Your task to perform on an android device: Open the Google Fit app and sign in to your account.
Image 0: 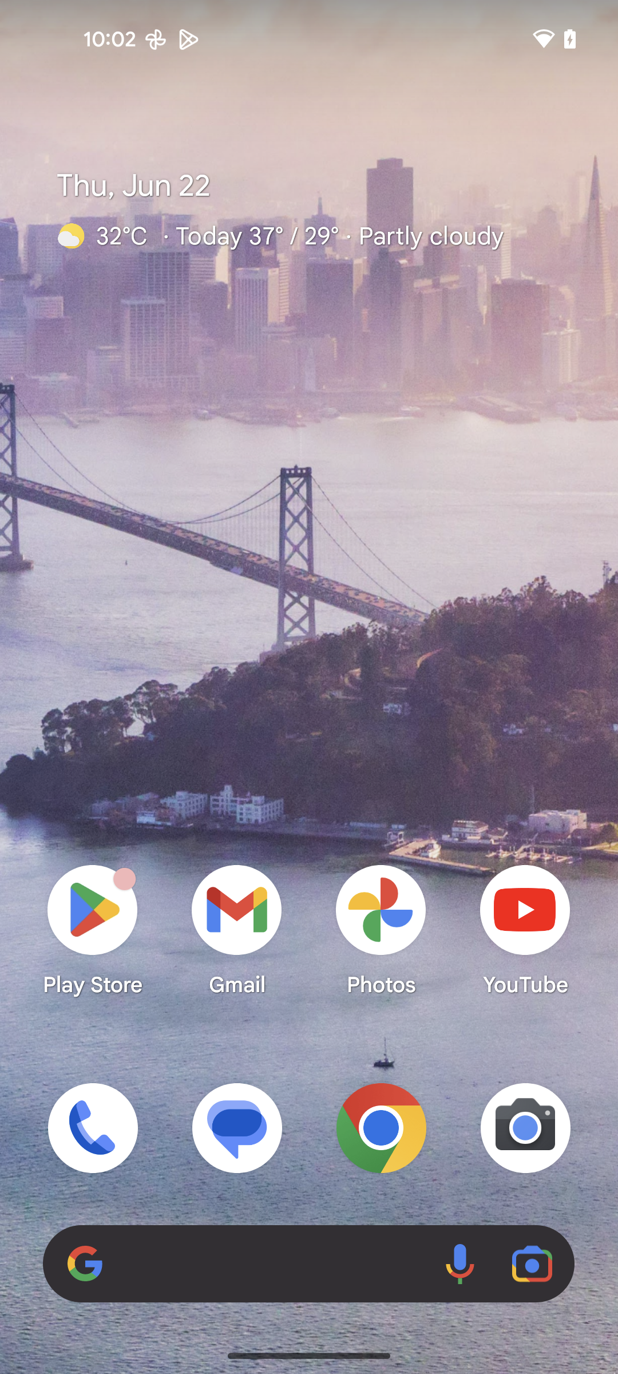
Open Fit app
Step 0: open app "Fit"
Image 1: 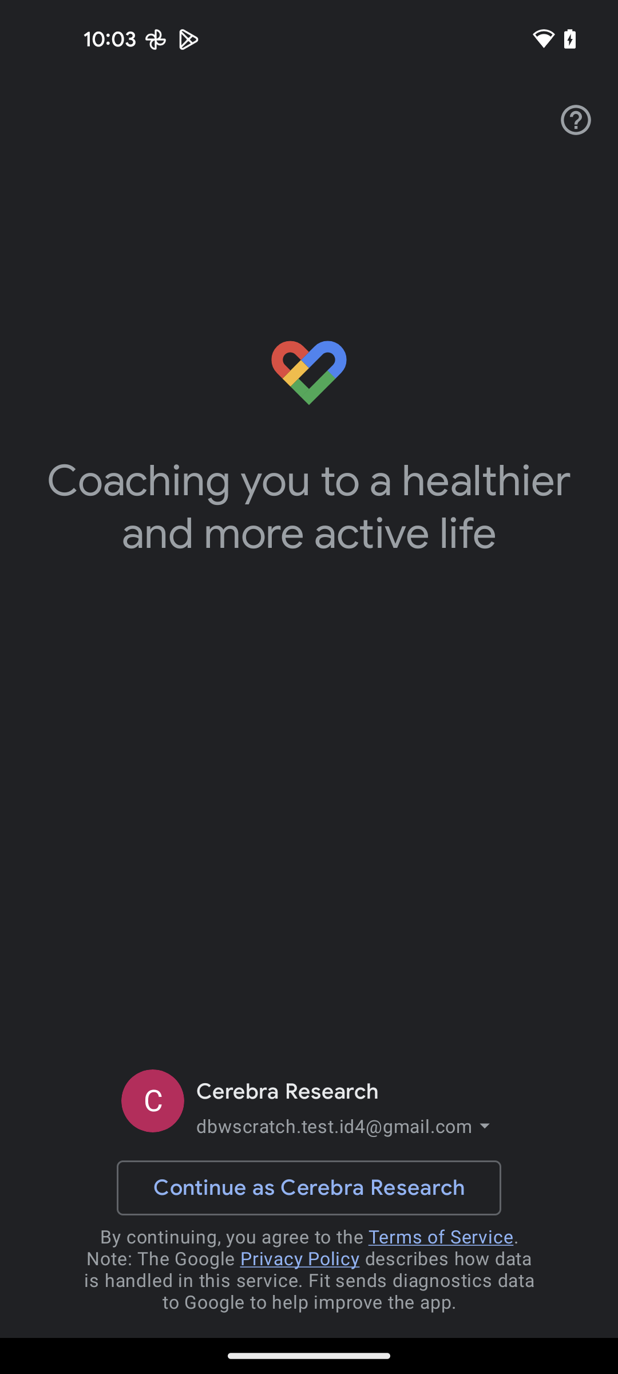
Click on Continue as Cerebra Research at the bottom of the screen
Step 1: click (308, 1187)
Image 2: 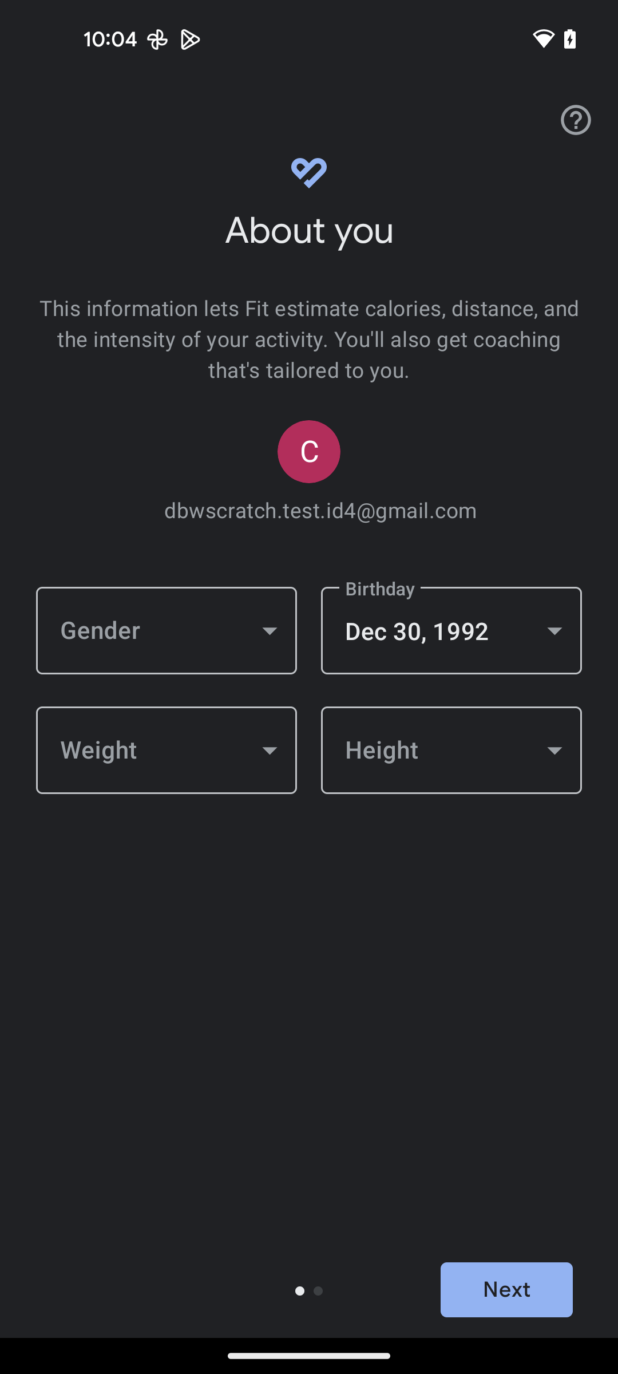
Click on Next button at the bottom right corner
Step 2: click (506, 1289)
Image 3: 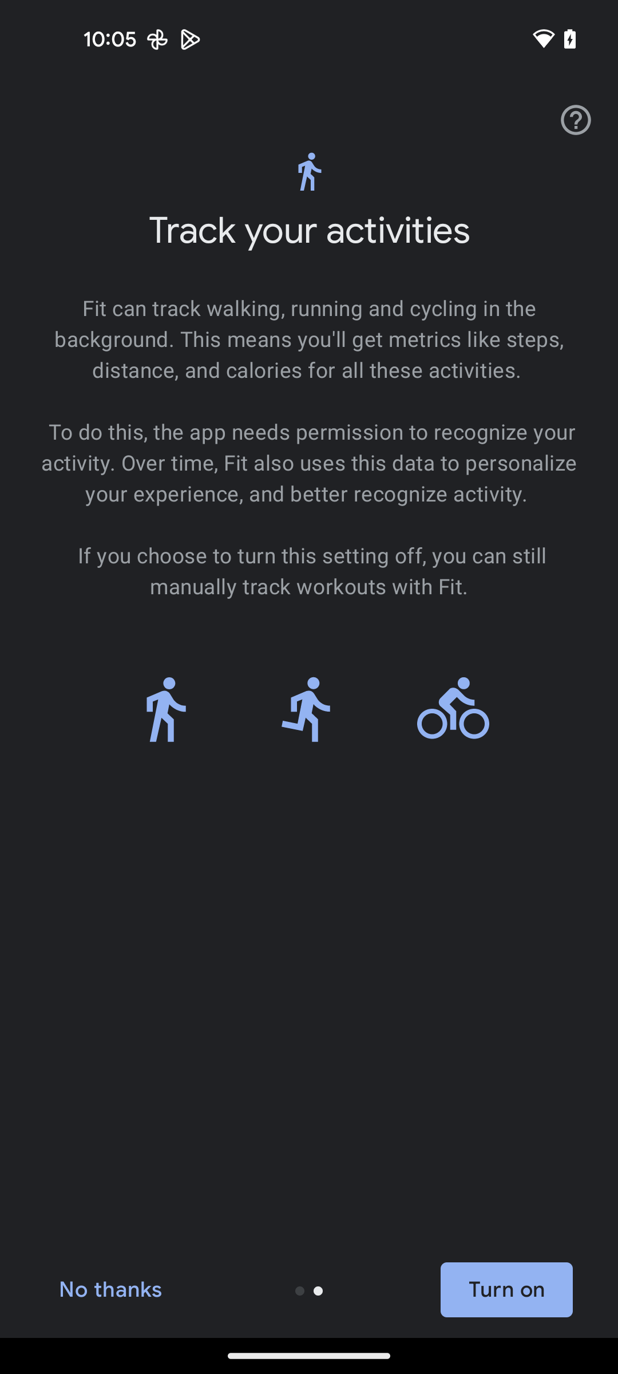
Click on No thanks at the bottom left corner
Step 3: click (110, 1289)